Your task to perform on an android device: I would like to see additional details about the apartment in Brussels city, priced at 570000 euros, including the neighborhood and the condition of the property.
Image 1: 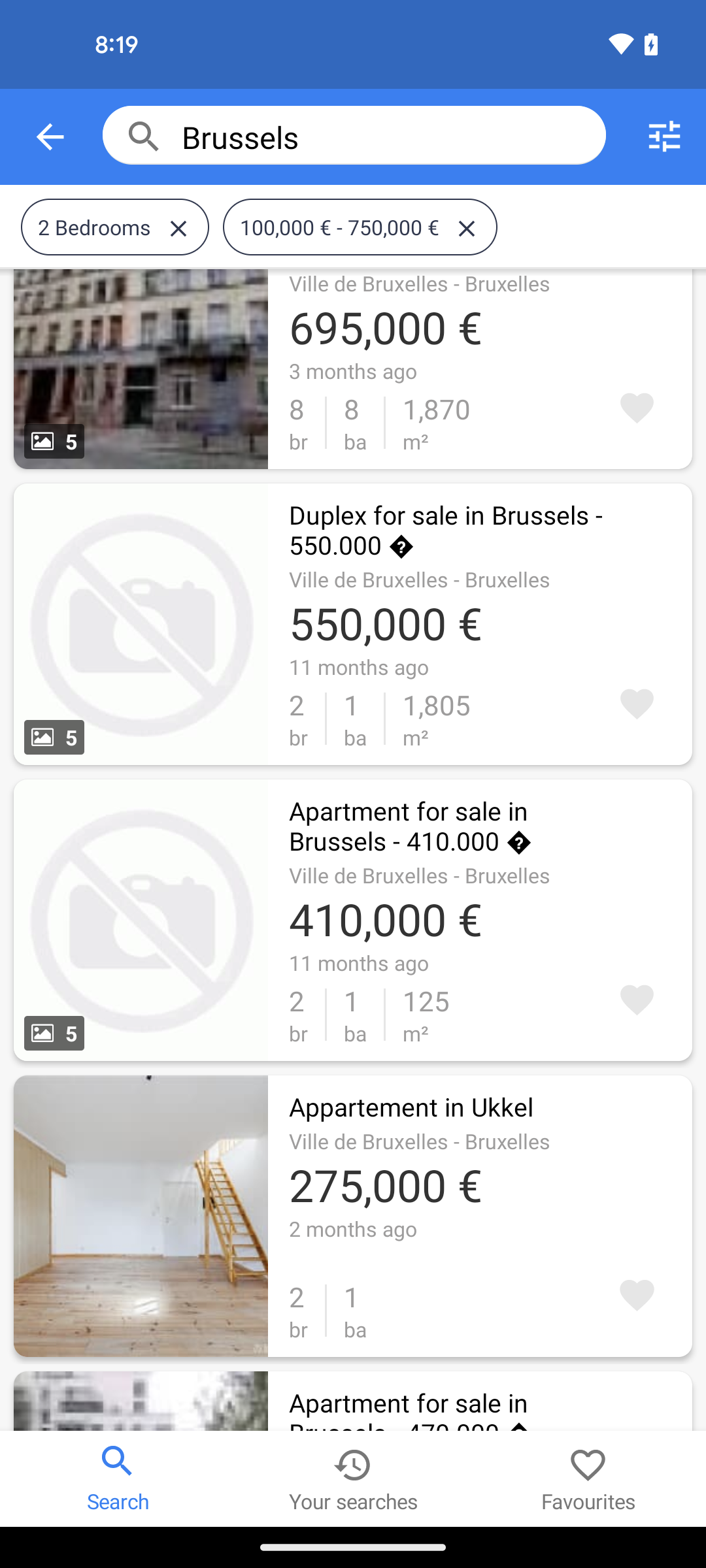
Swipe up to view 570000 euro property in Brussels
Step 1: scroll down
Image 2: 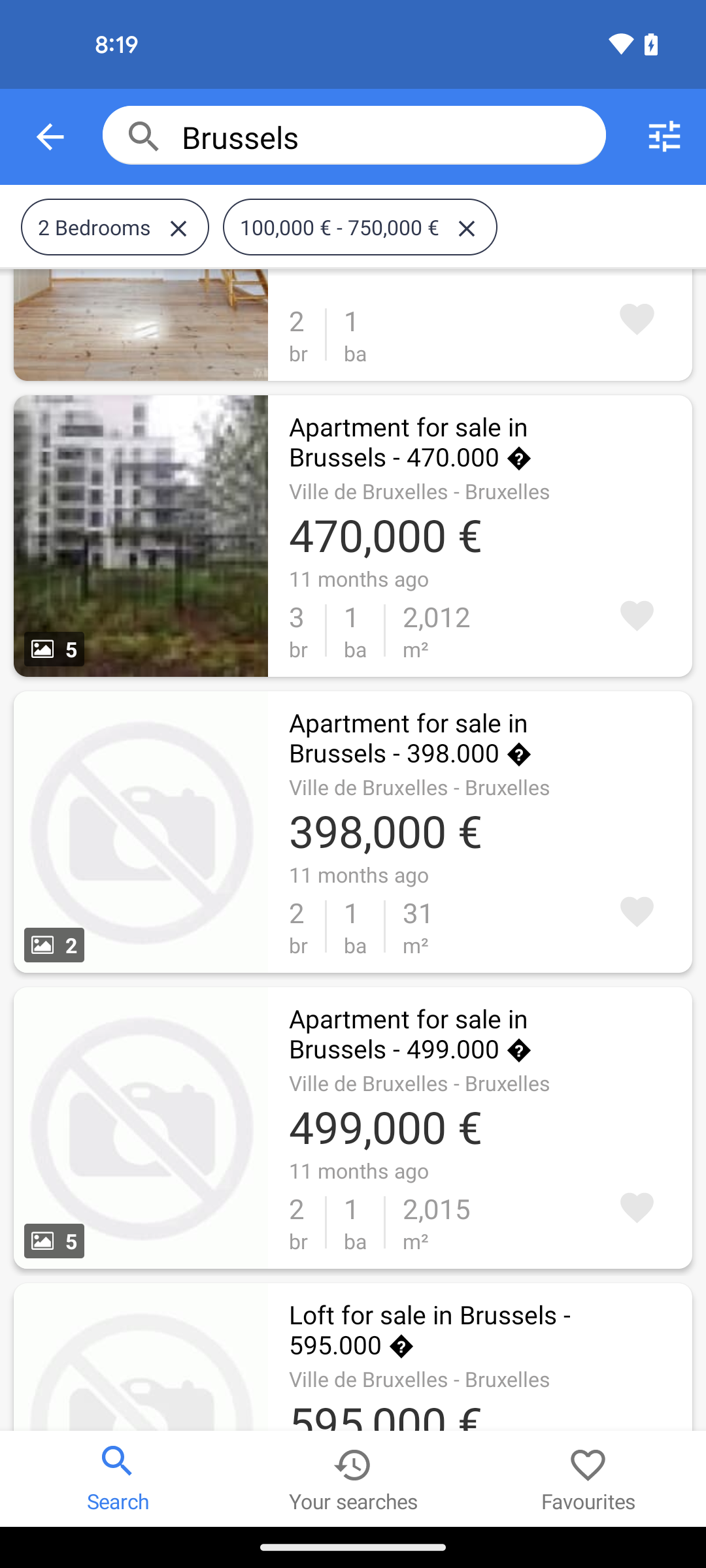
Swipe up to view 570000 euro property in Brussels
Step 2: scroll down
Image 3: 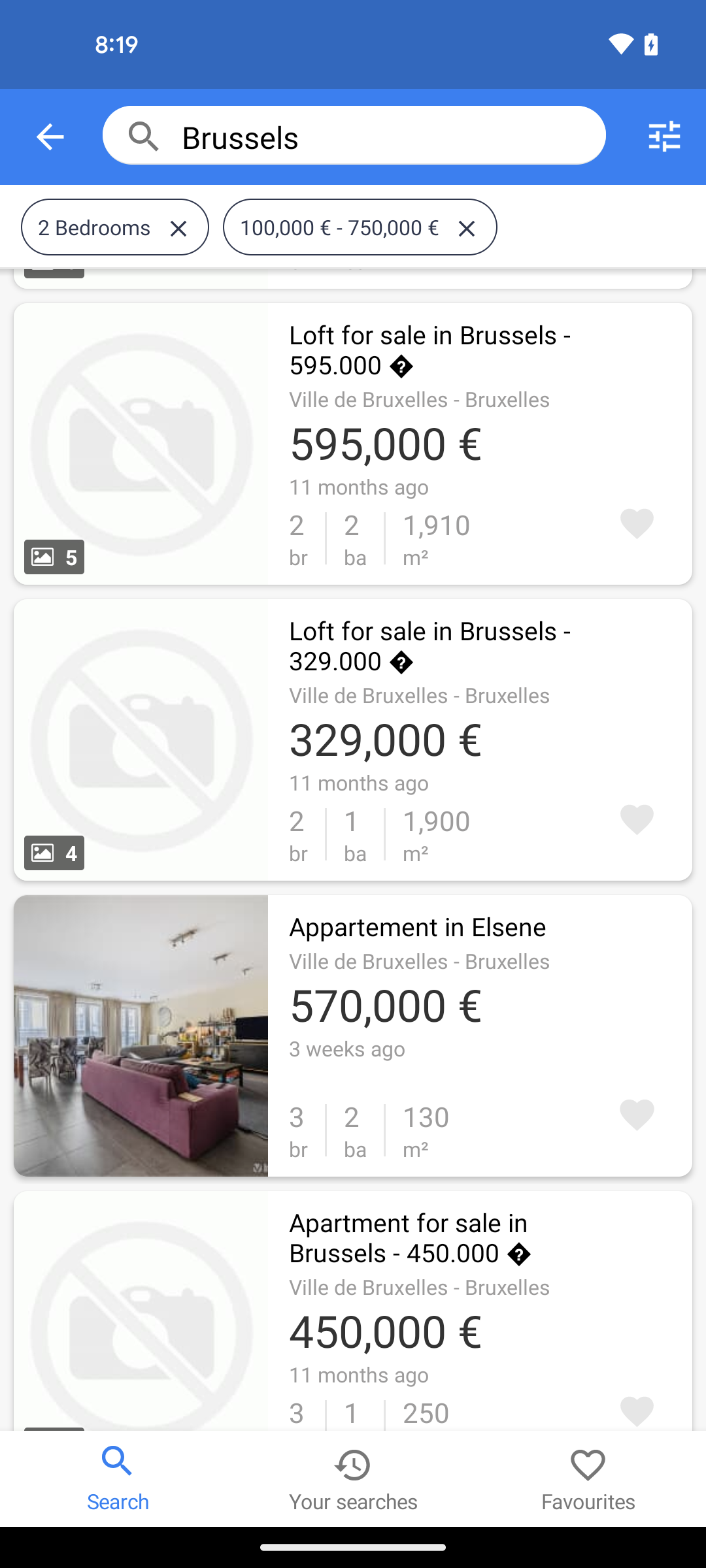
Tap on the appartement in elsene 
Step 3: click (460, 926)
Image 4: 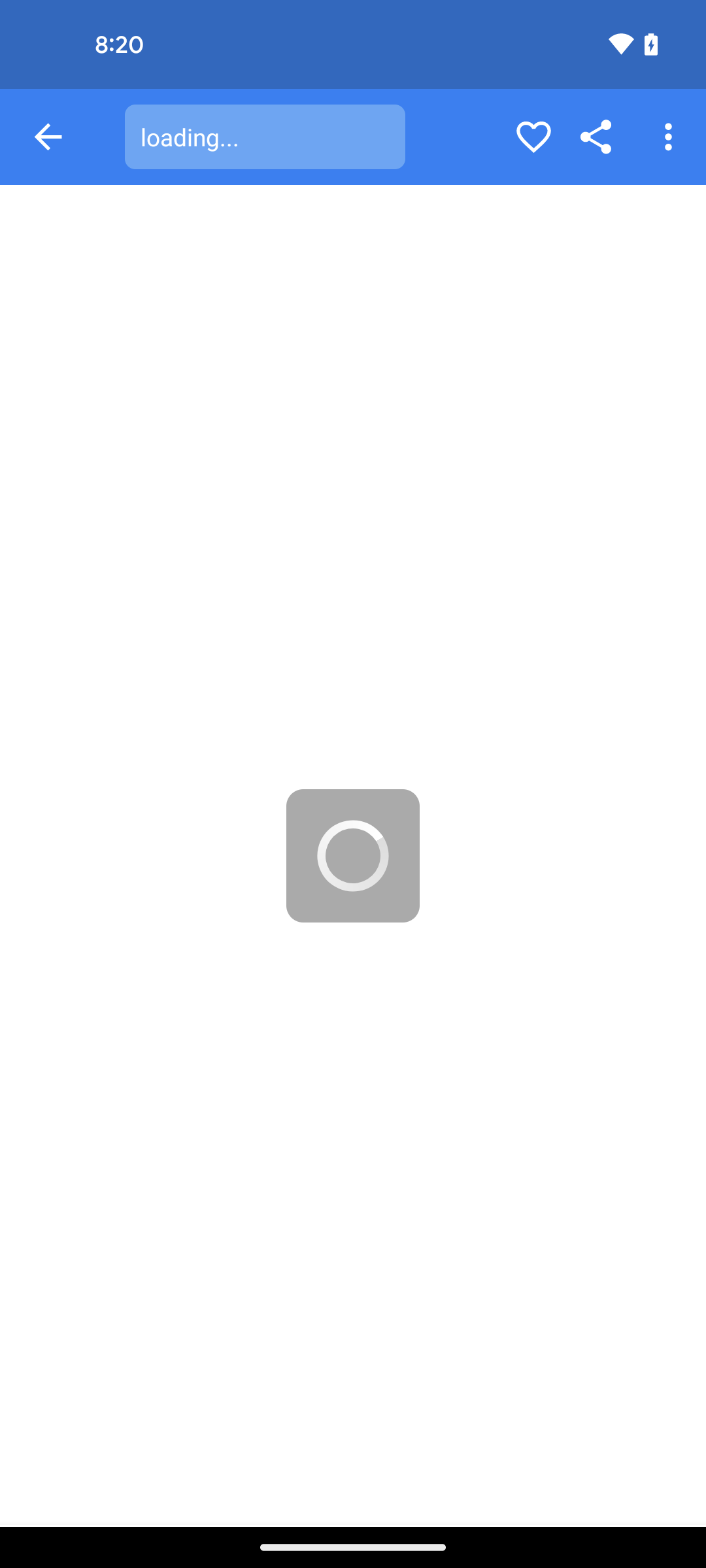
Tap on the appartement in elsene 
Step 4: wait
Image 5: 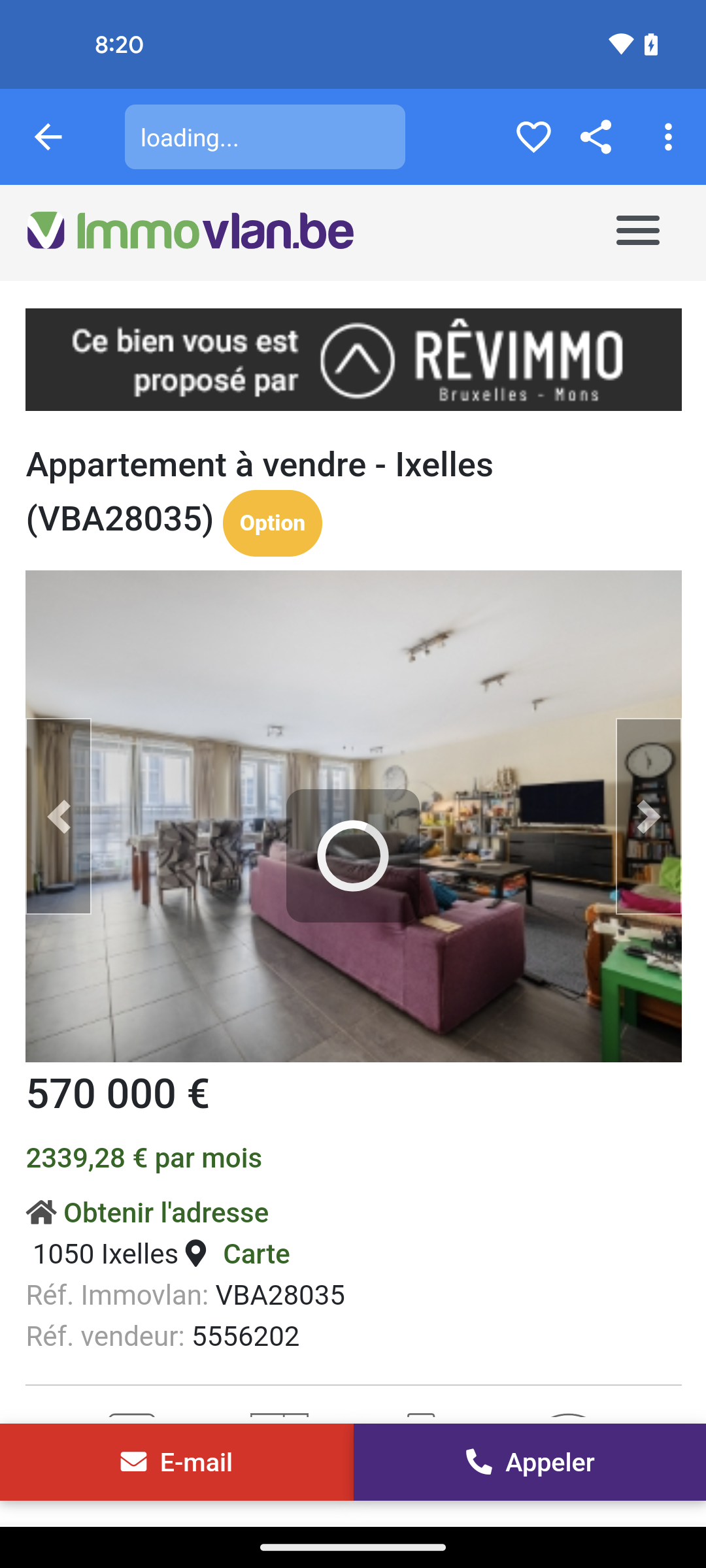
Swipe up to view more details
Step 5: scroll down
Image 6: 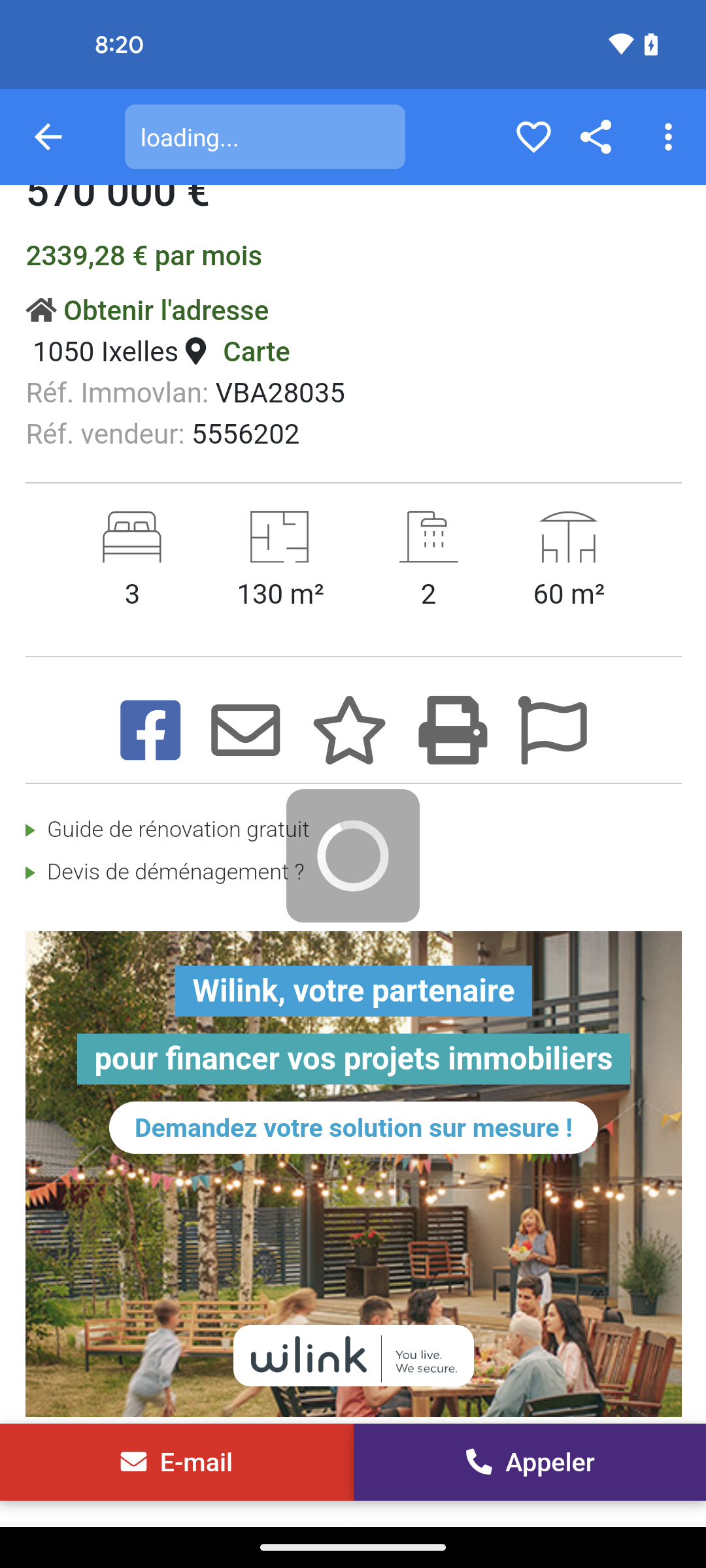
Swipe up to view more details
Step 6: scroll down
Image 7: 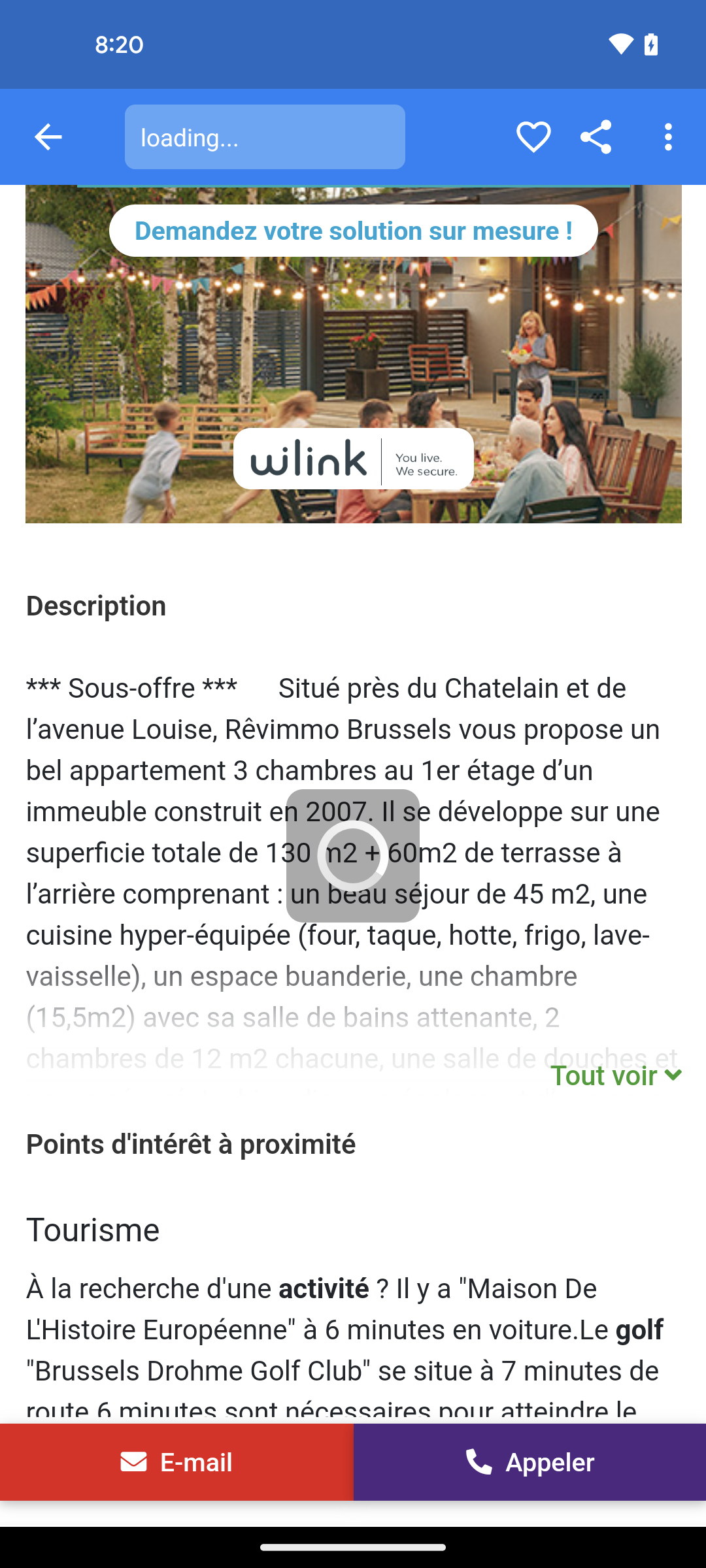
Swipe up to view more details
Step 7: scroll down